Your task to perform on an android device: I want to go to japan because japan is my dream destination. But i can't understand the Japanese language. Open the Busuu app and Select the Japanese language.
Image 0: 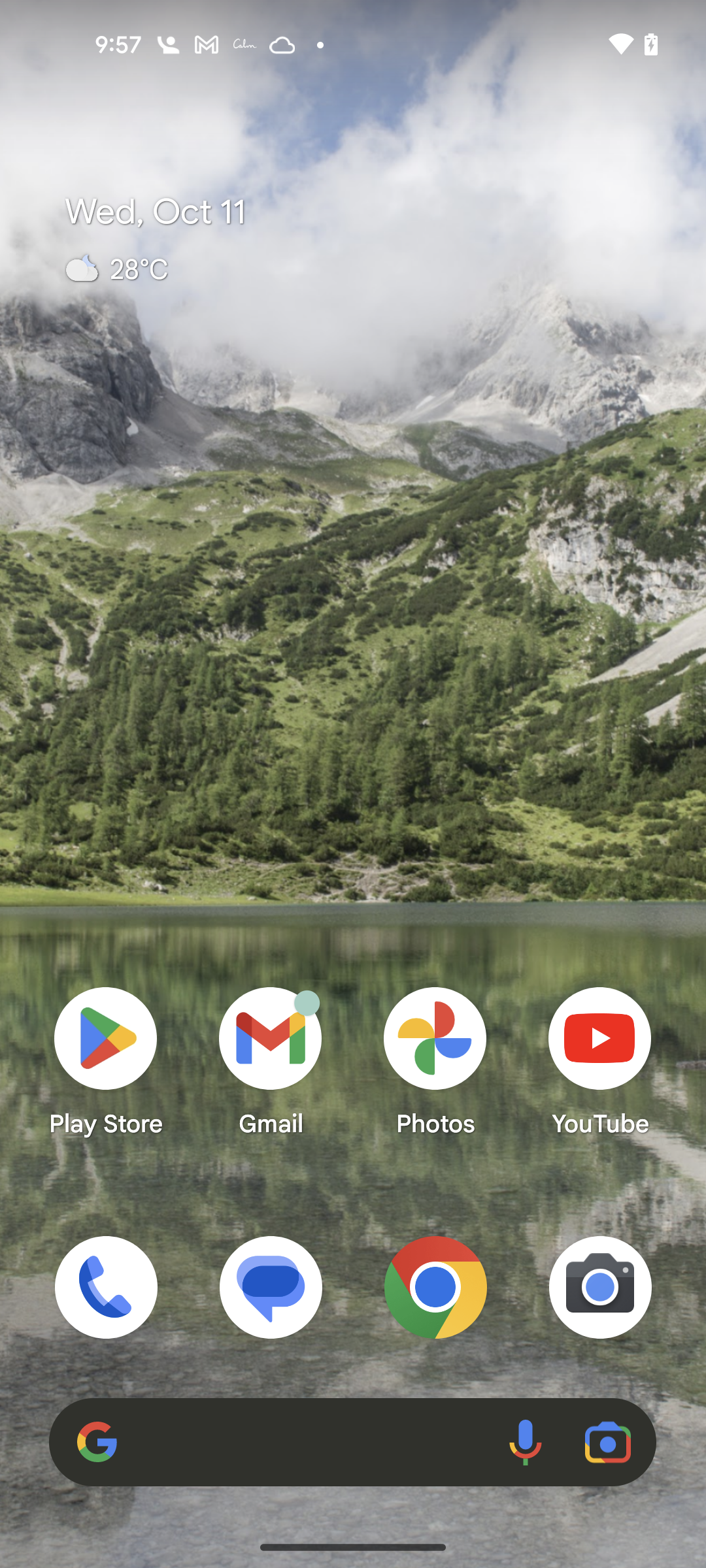
Open the Busuu app
Step 0: open app "Busuu"
Image 1: 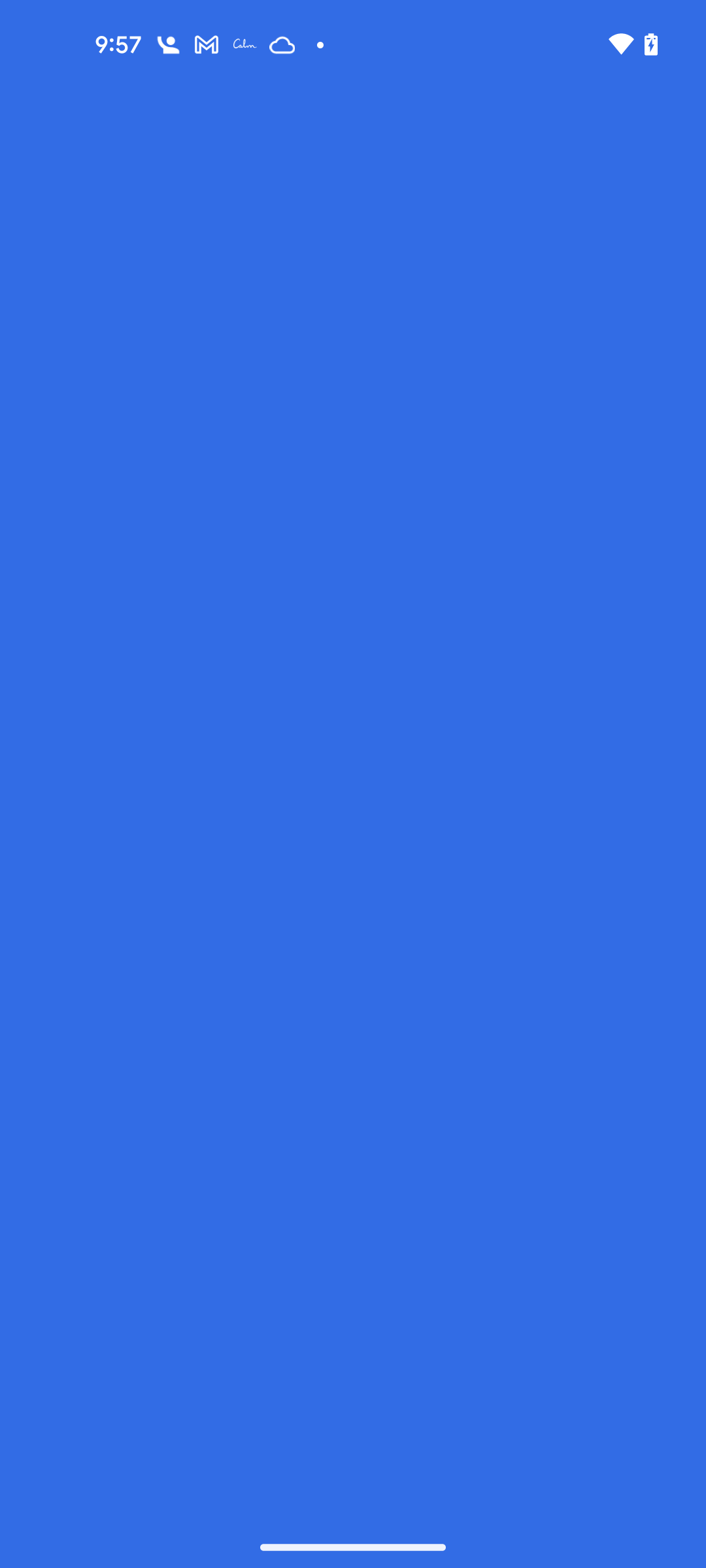
Open the Busuu app
Step 1: wait
Image 2: 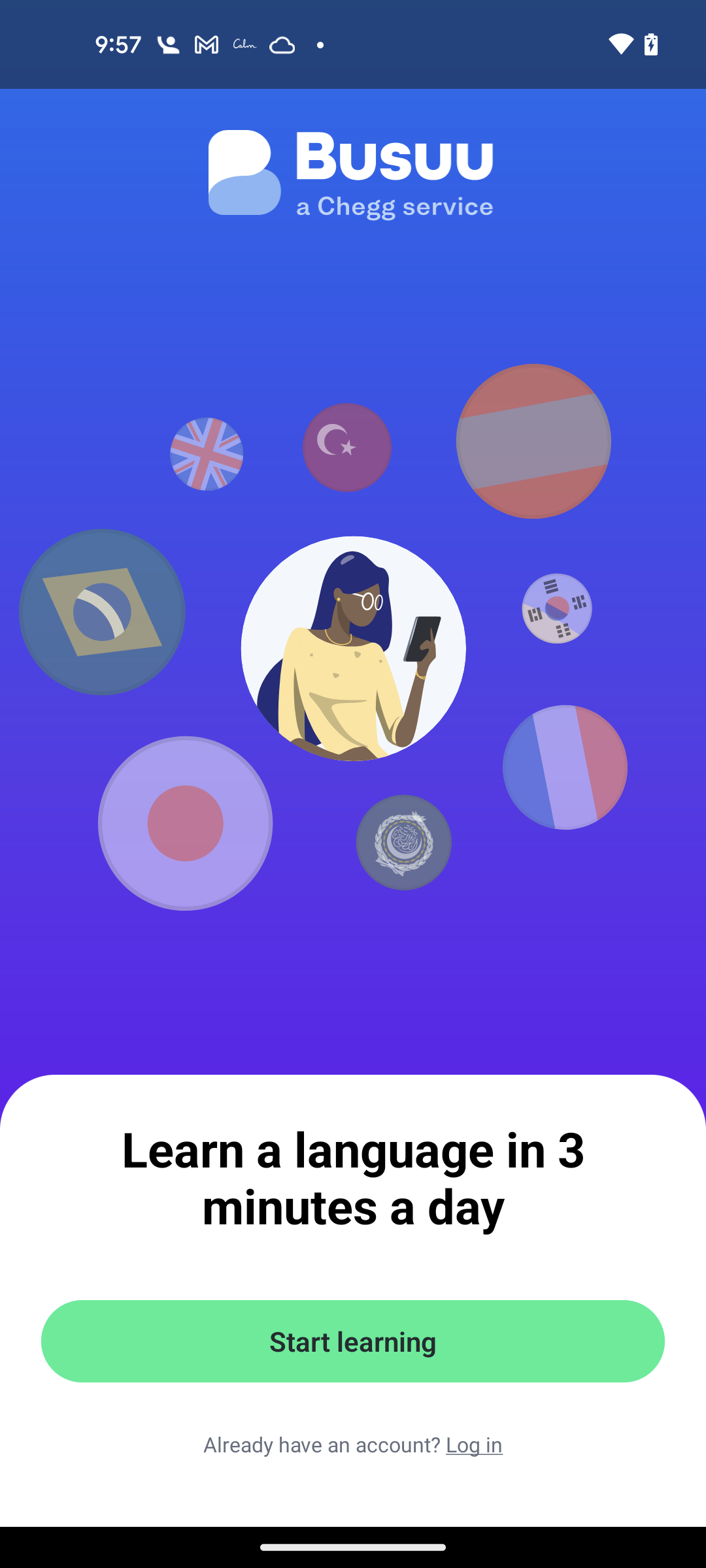
Click on the Start learning button at the bottom
Step 2: click (352, 1341)
Image 4: 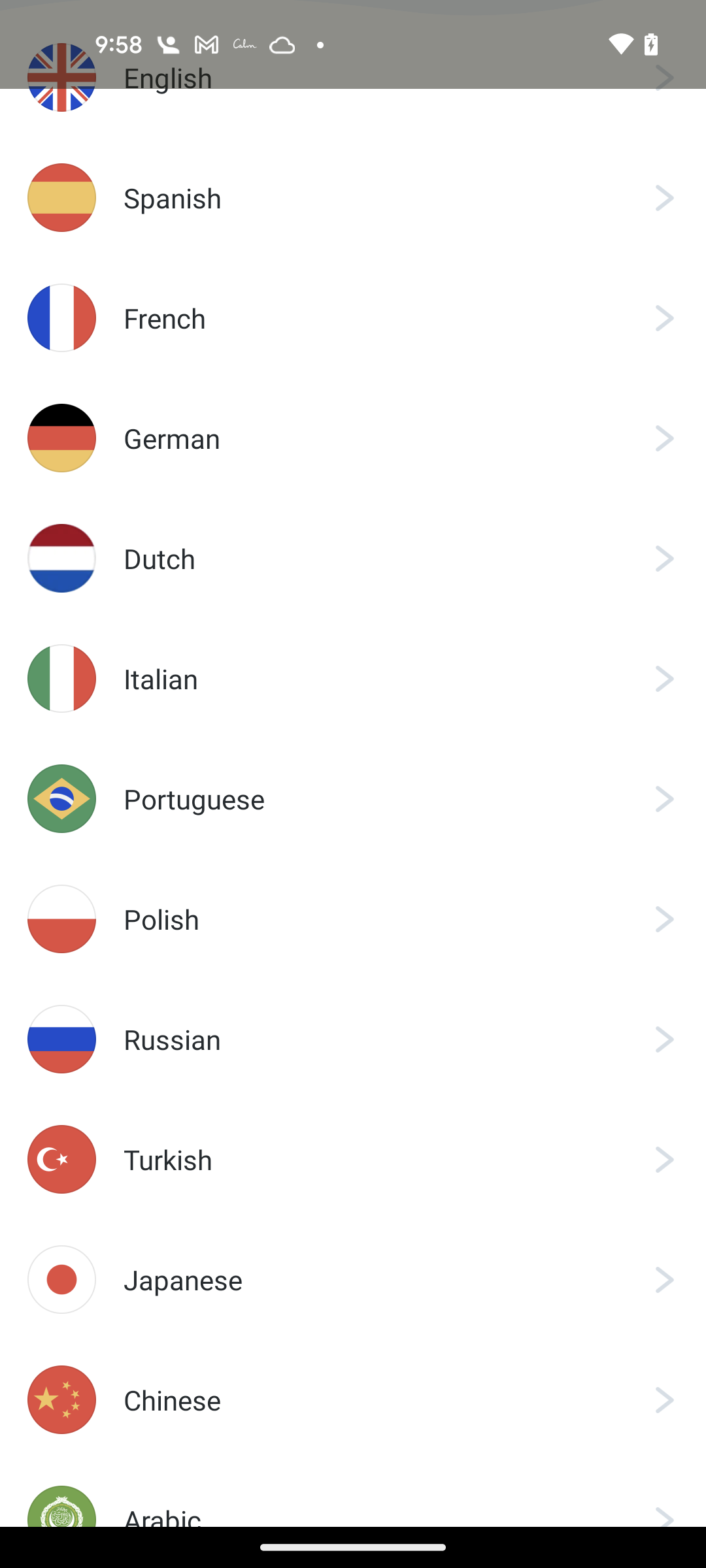
Click on the Japanese language
Step 4: click (353, 1280)